Your task to perform on an android device: Open the Plantum app and create a garden plan for soft tree ferns, also mentioning the water, temperature, light, or humidity required to grow them.
Image 0: 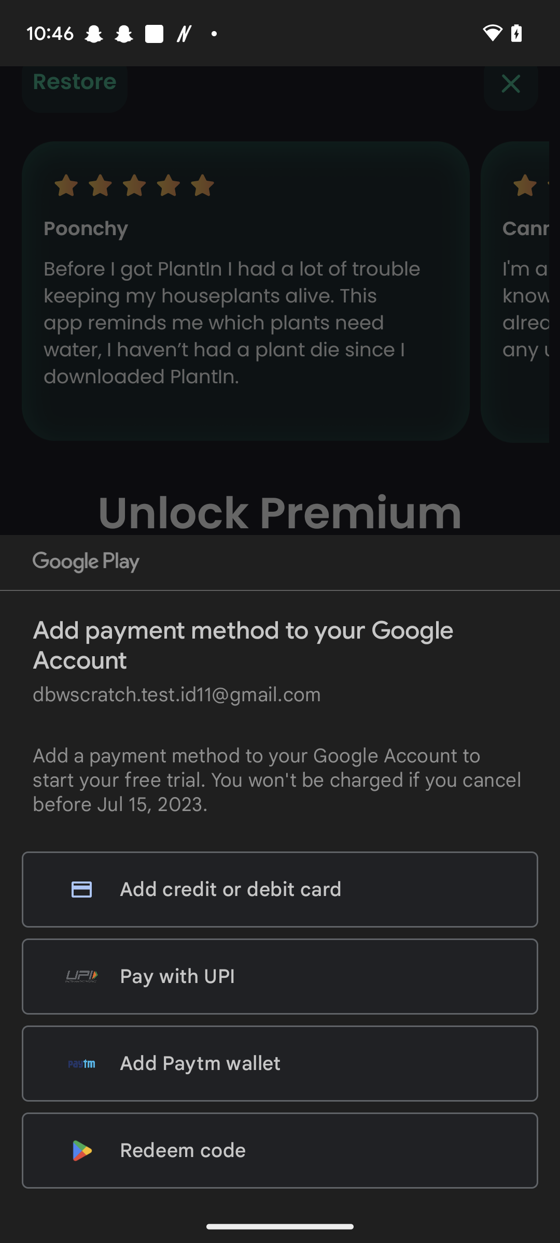
Open the Plantum app
Step 0: open app "Plantum"
Image 1: 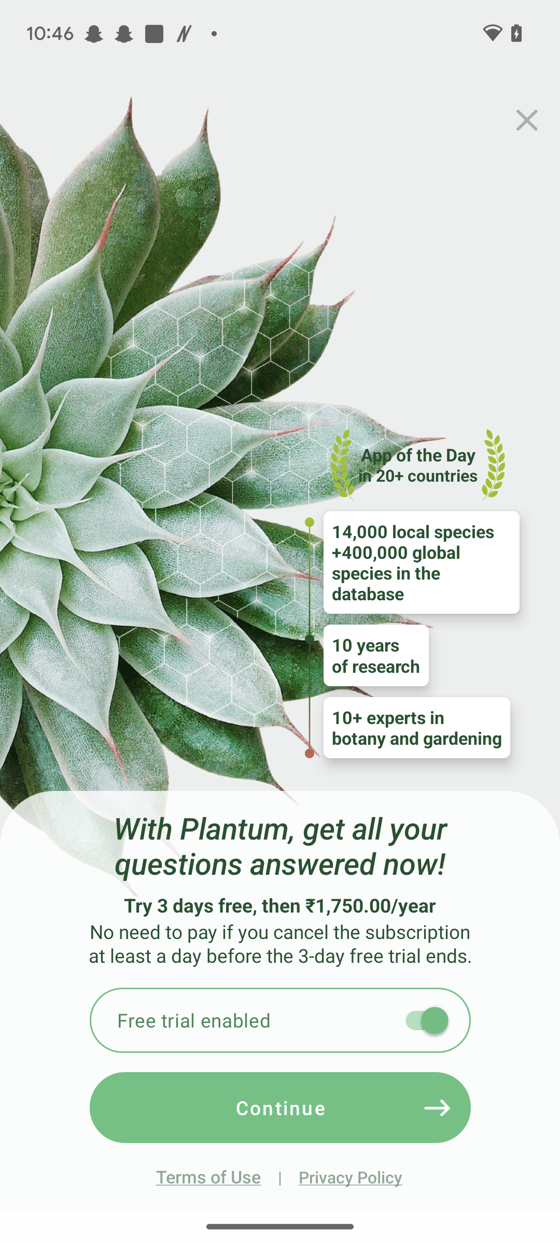
Click on the cross icon at the top right corner of the screen
Step 1: click (527, 120)
Image 2: 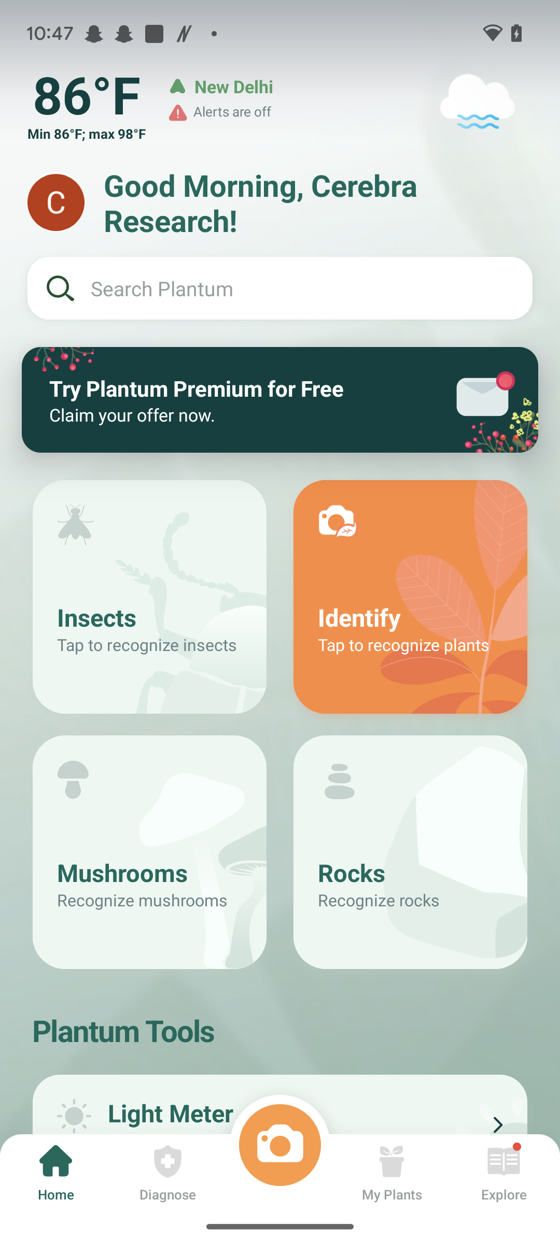
Go to my plants tab at the bottom of the screen
Step 2: click (392, 1174)
Image 4: 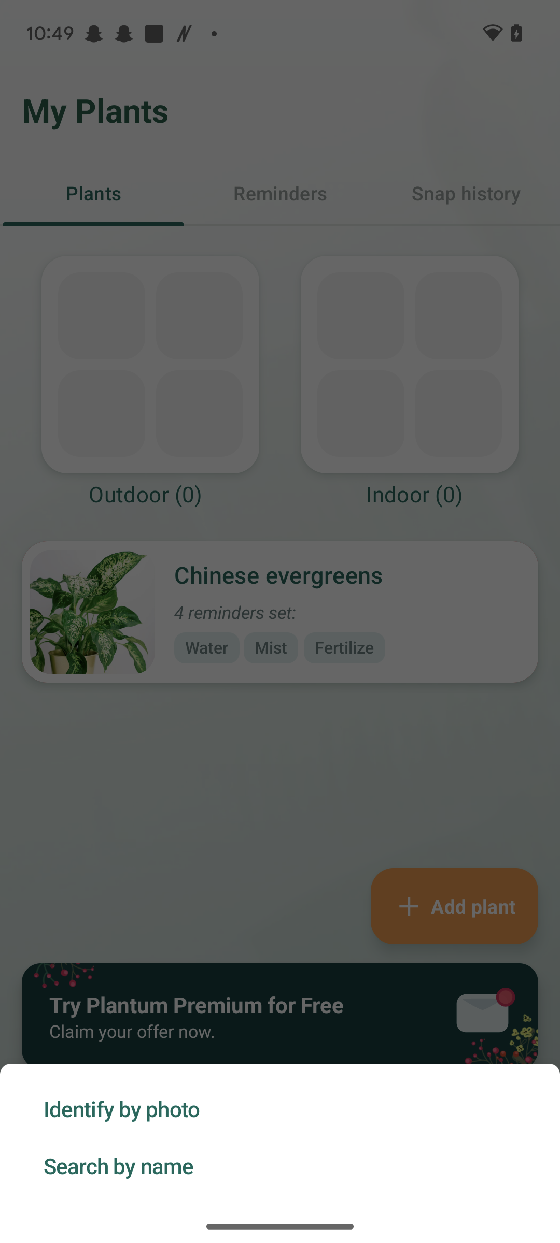
Click on the search by name option
Step 4: click (279, 1165)
Image 5: 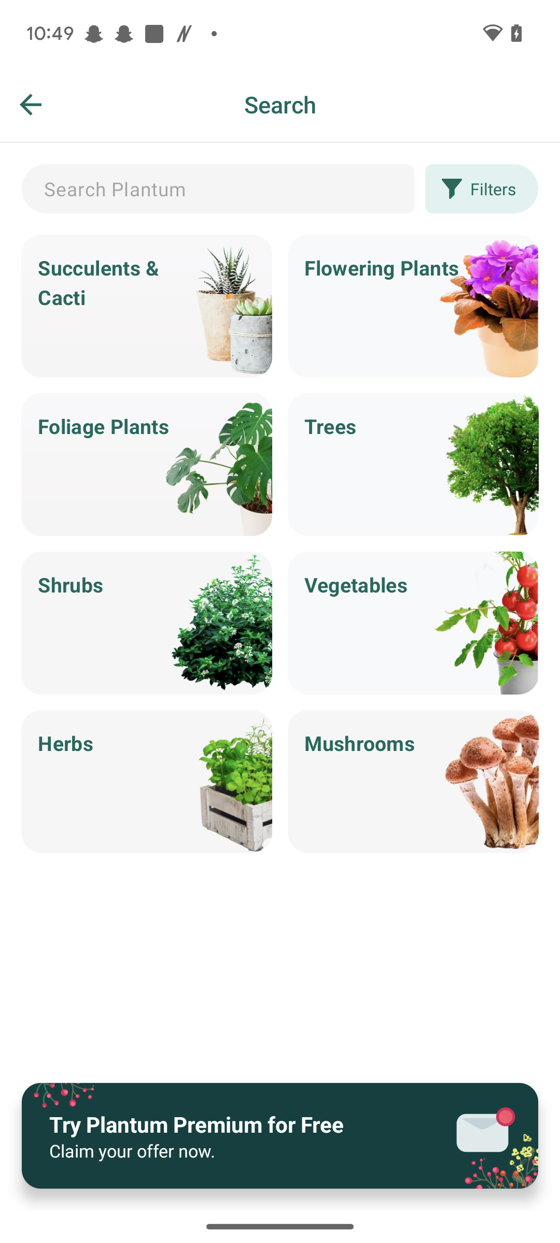
Click on the foliage plant option
Step 5: click (164, 465)
Image 6: 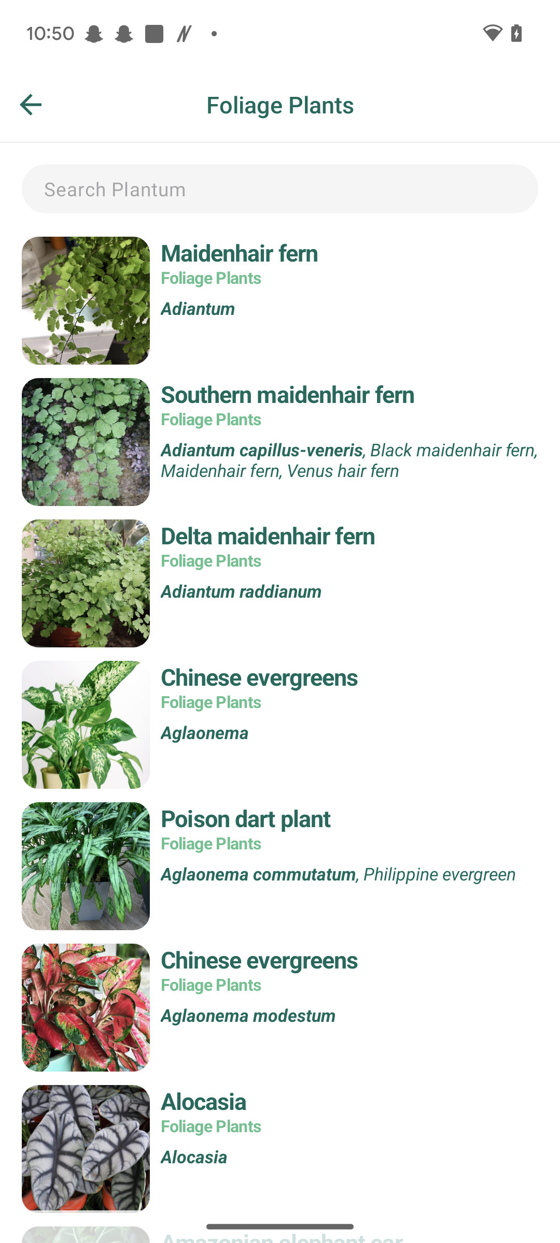
Swipe up to see soft tree ferns
Step 6: scroll down
Image 7: 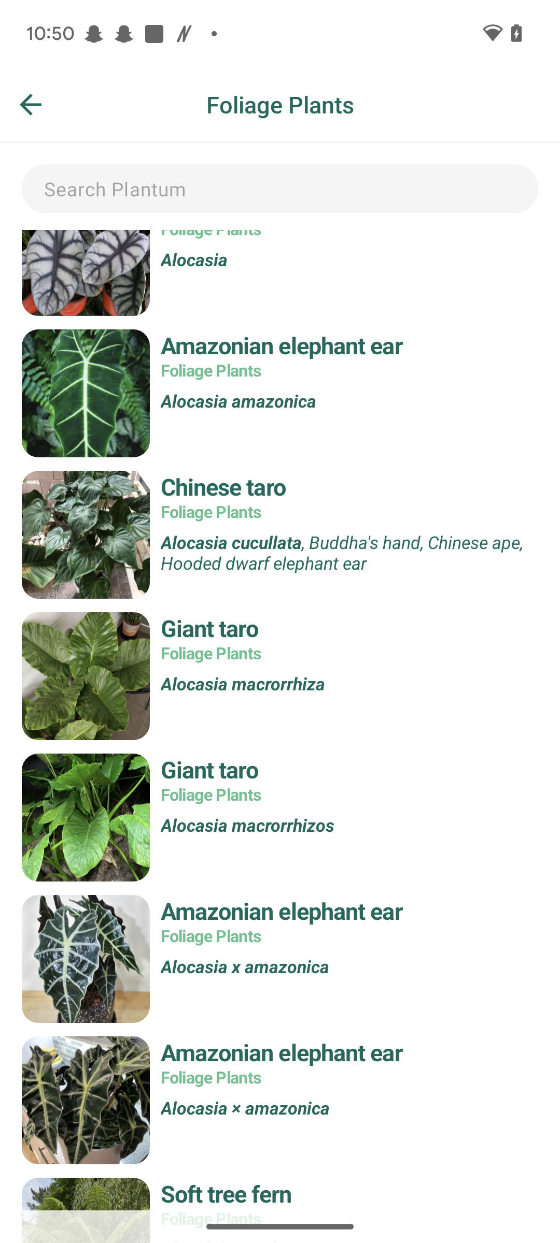
Swipe up to see soft tree ferns
Step 7: scroll down
Image 8: 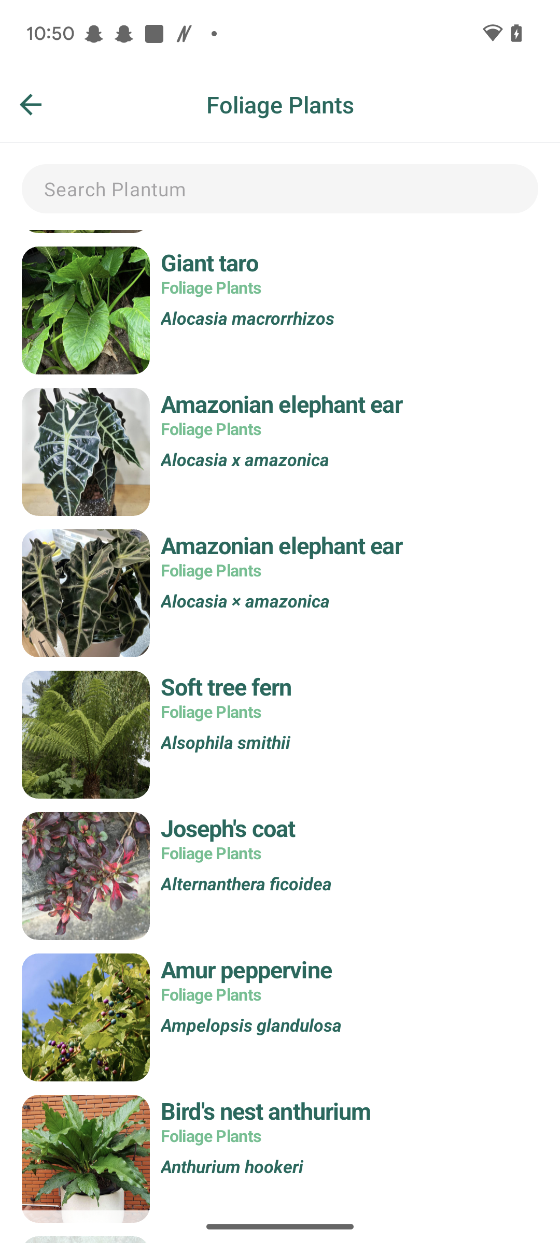
Choose the soft tree fern plant
Step 8: click (349, 686)
Image 9: 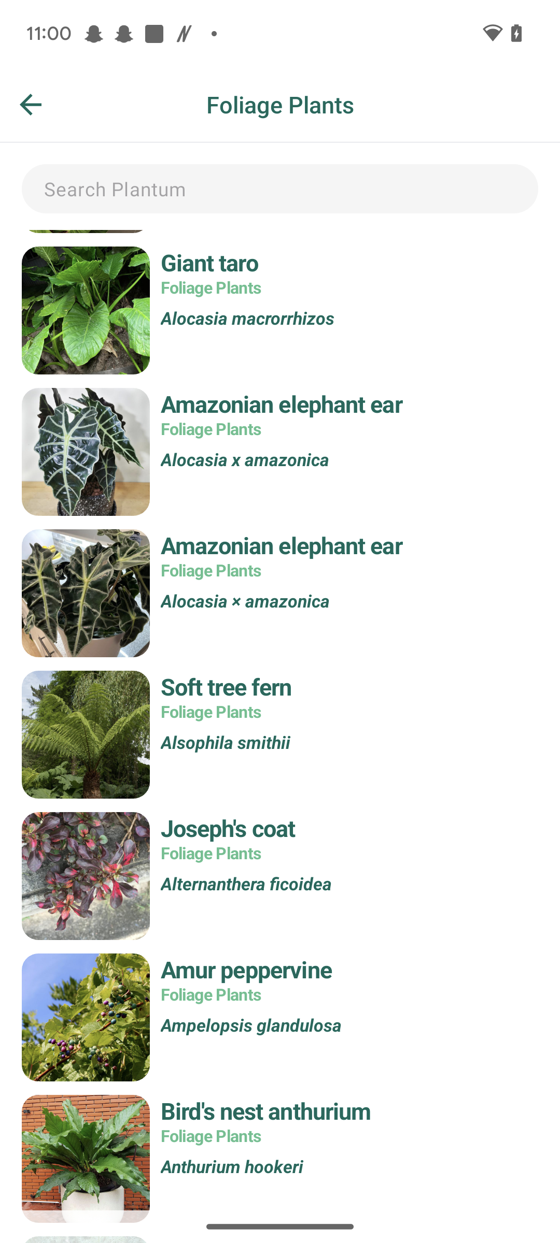
Choose the soft tree fern plant
Step 9: wait
Image 10: 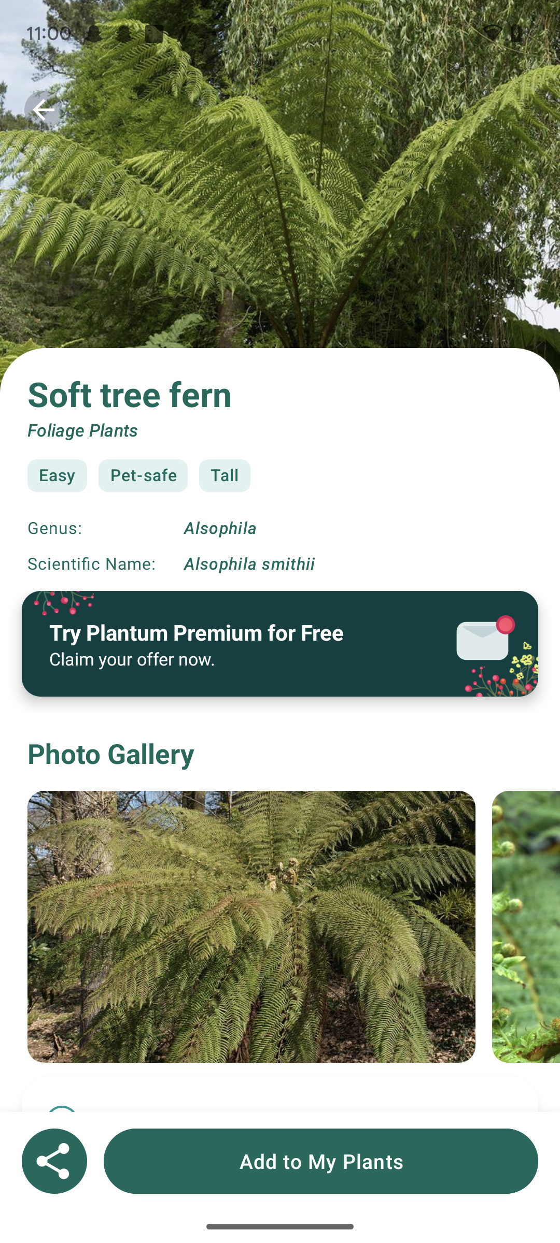
Click on the add to my plants
Step 10: click (321, 1161)
Image 12: 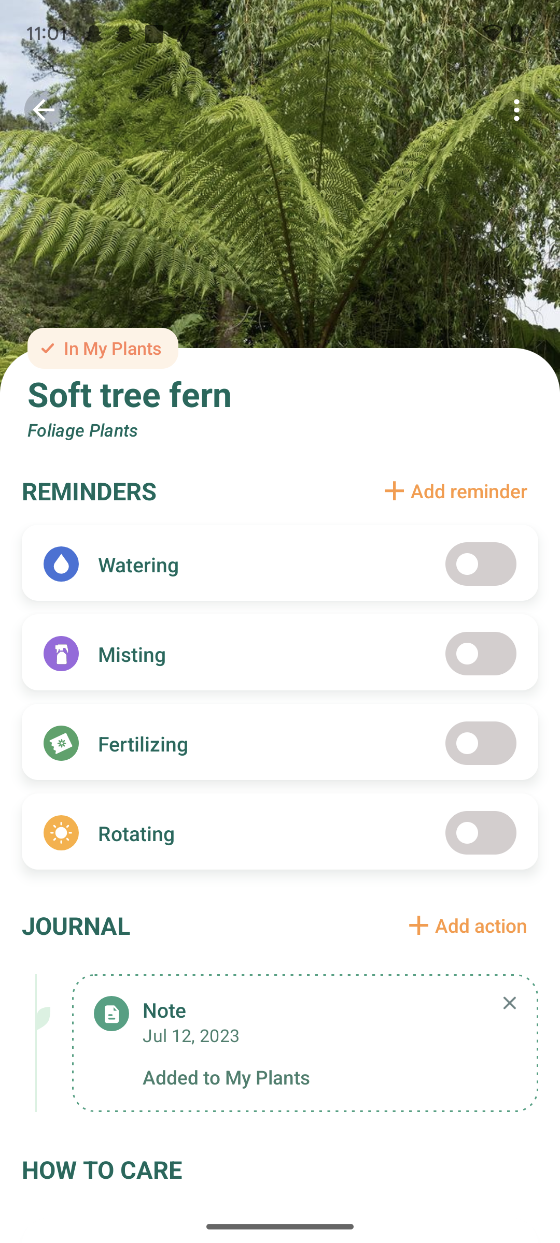
Turn on the watering setting
Step 12: click (481, 564)
Image 13: 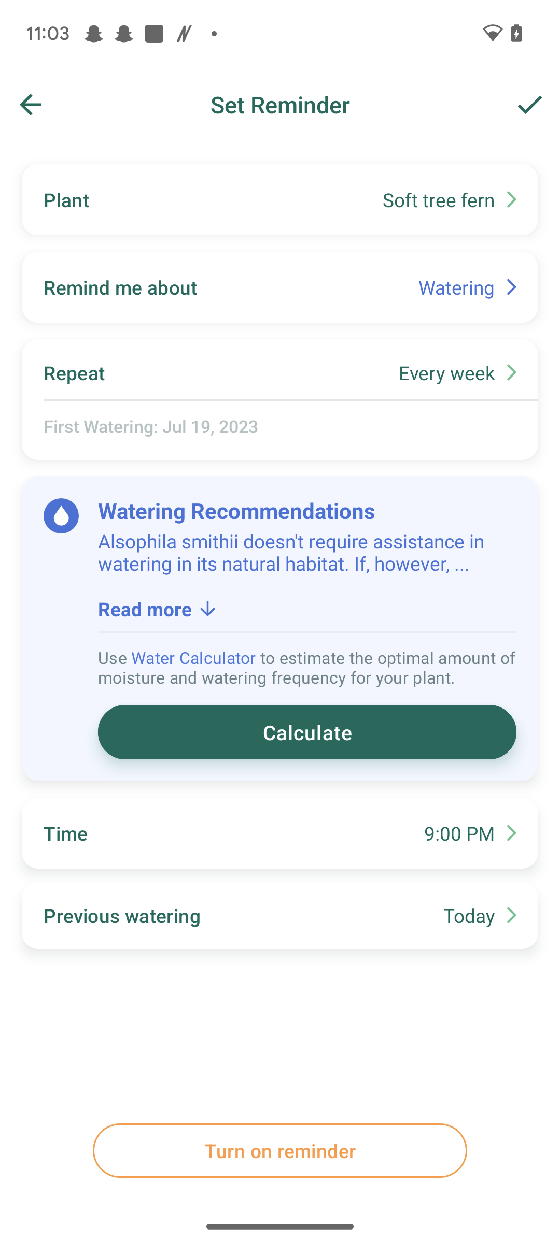
Click on the tick icon
Step 13: click (280, 104)
Image 14: 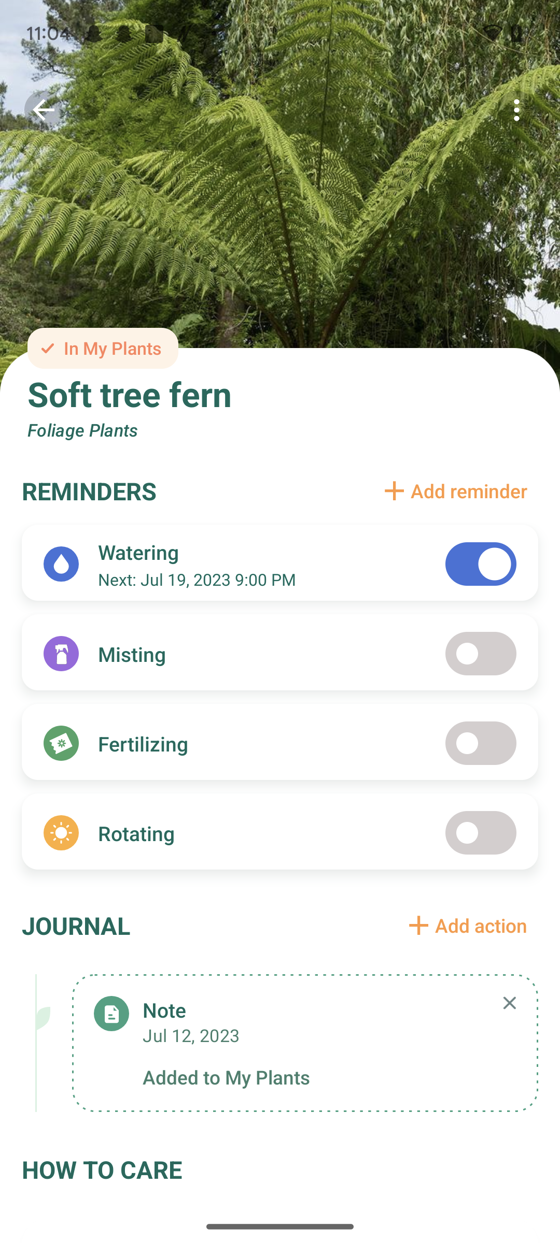
Enable the misting setting
Step 14: click (481, 653)
Image 15: 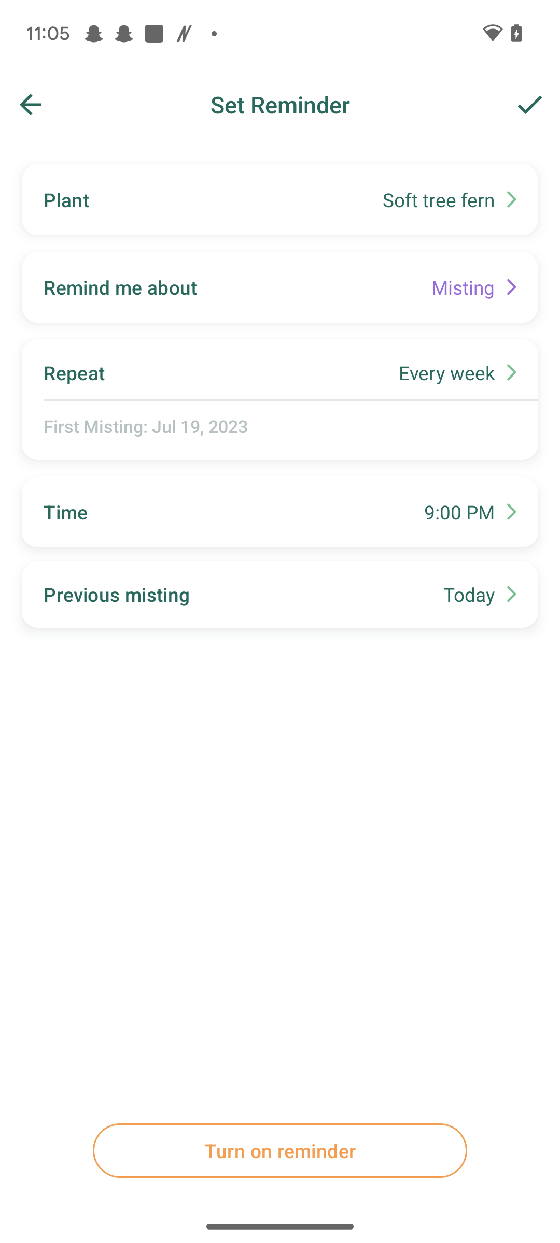
Click on the tick icon
Step 15: click (280, 104)
Image 16: 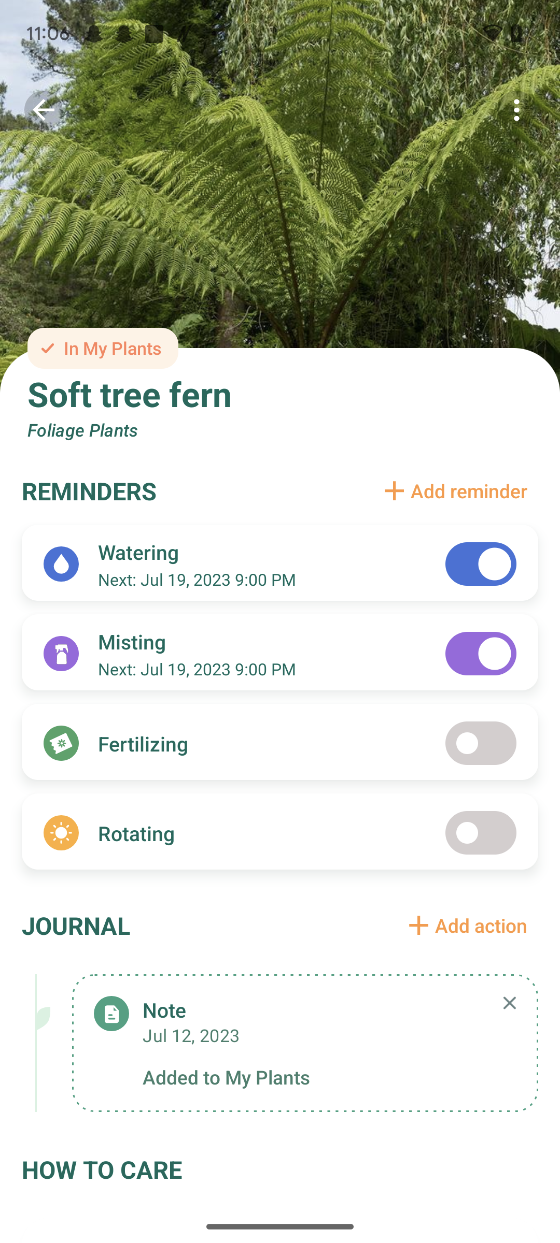
Enable the fertilizing setting
Step 16: click (481, 743)
Image 17: 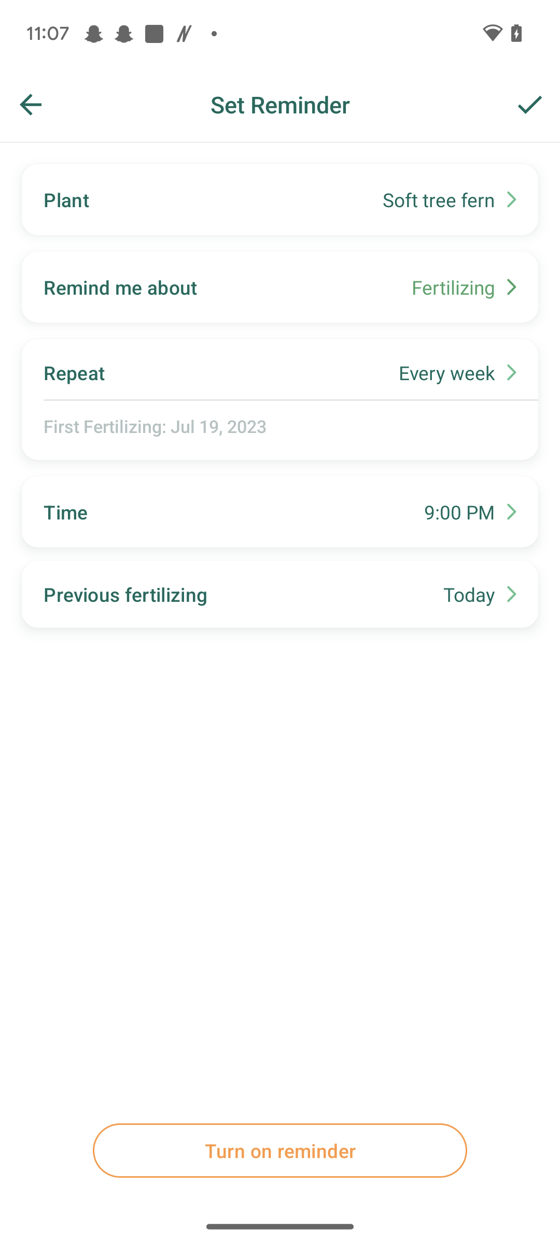
Click on the tick icon
Step 17: click (280, 104)